Your task to perform on an android device: View Bosch toolbox by applying the brand filter.
Image 0: 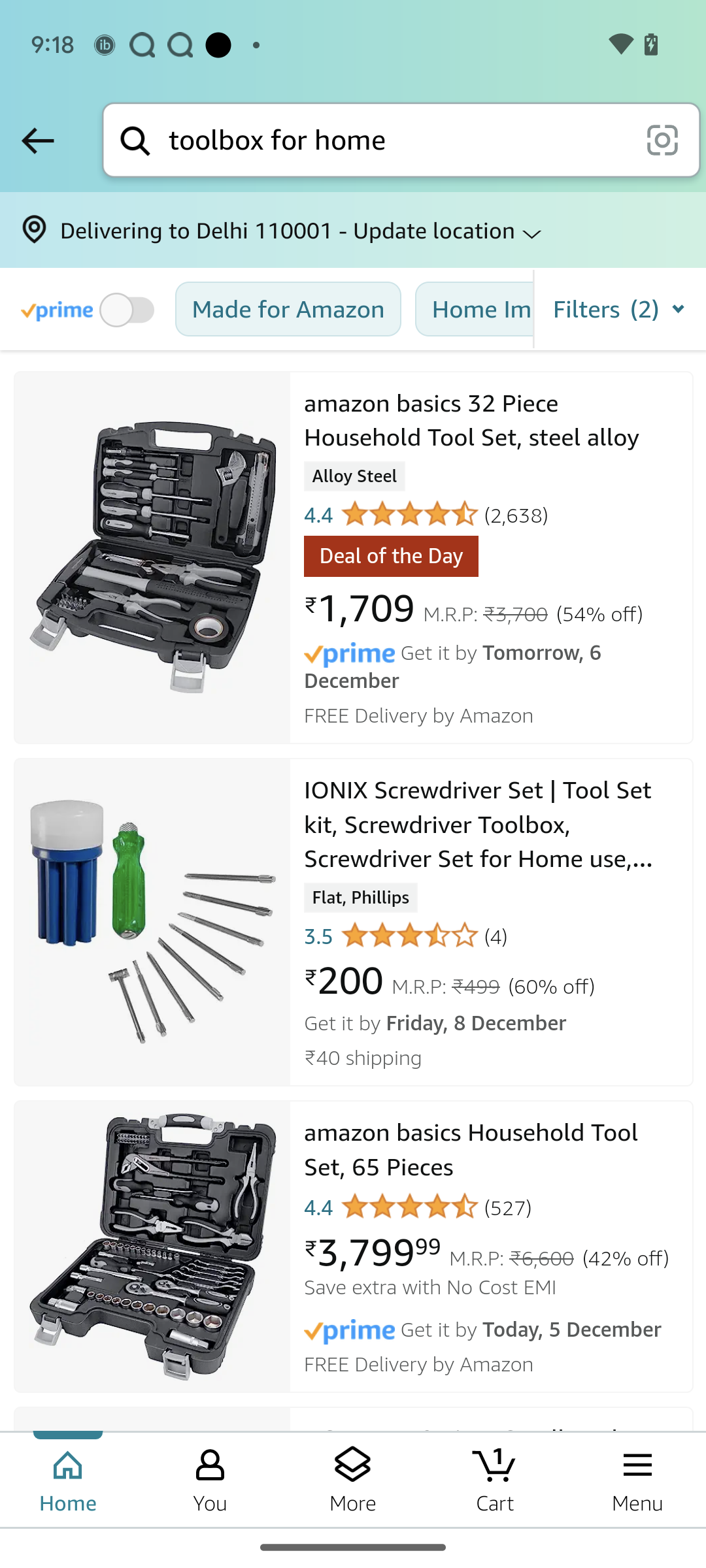
Click on the filters tab at the right side of the screen
Step 0: click (529, 308)
Image 1: 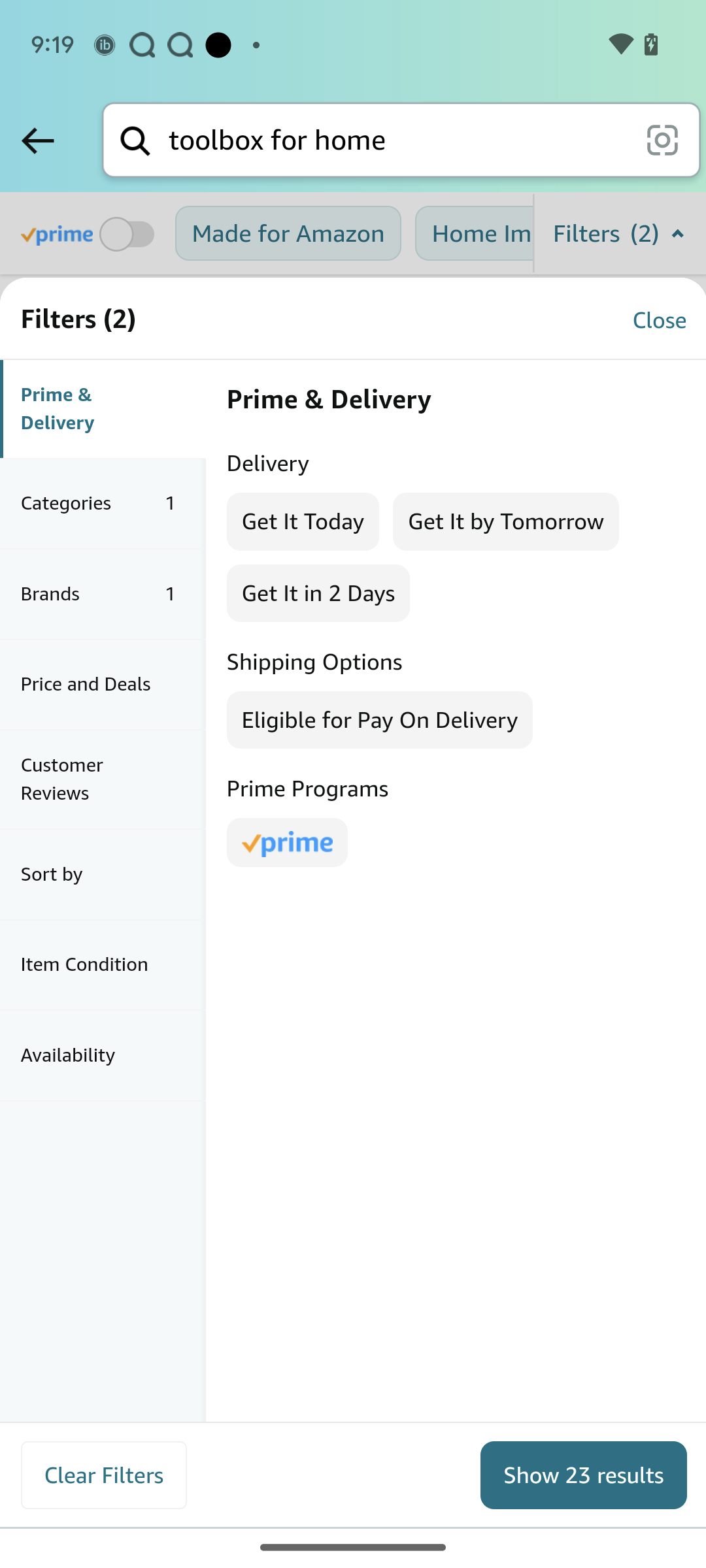
Click on the brands dropdown
Step 1: click (103, 594)
Image 2: 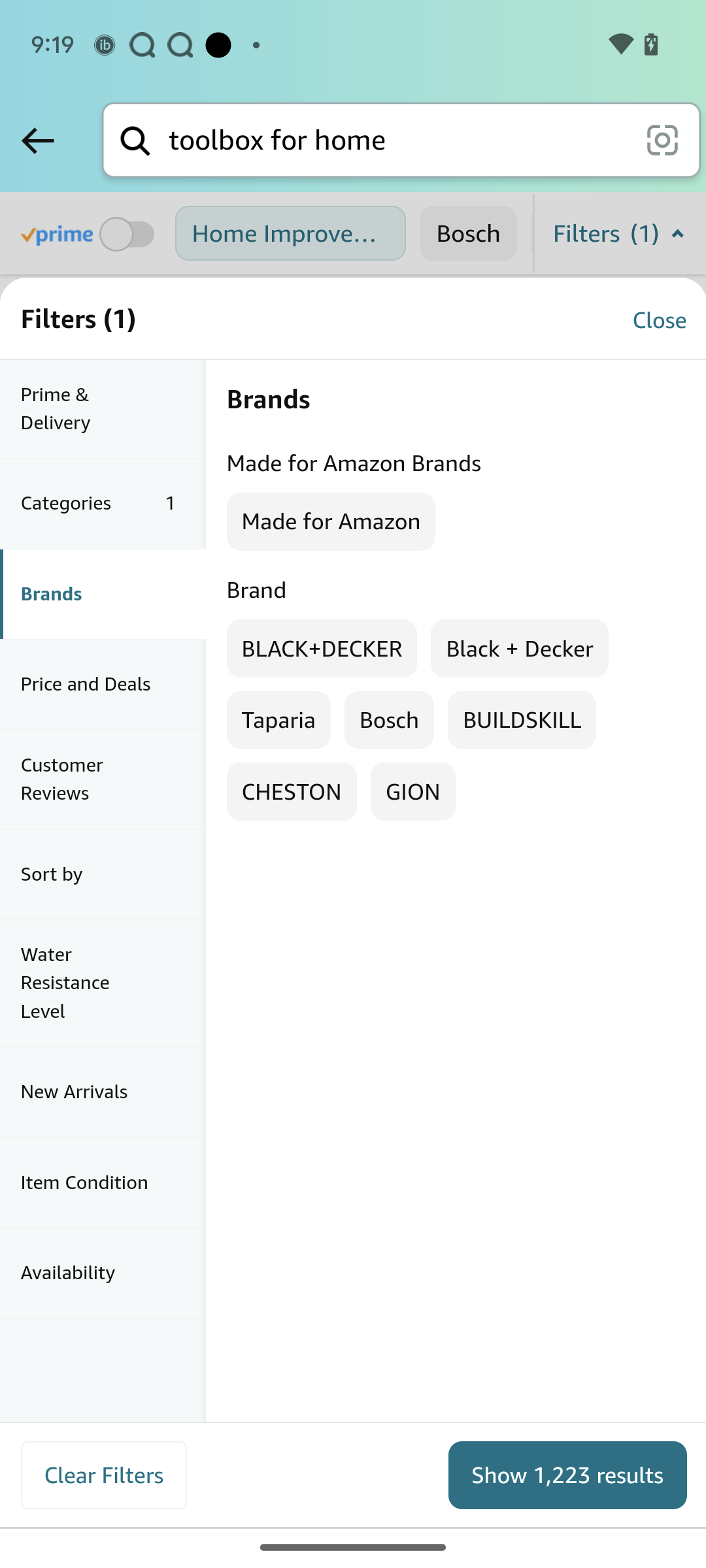
Click on the bosch option
Step 2: click (389, 719)
Image 3: 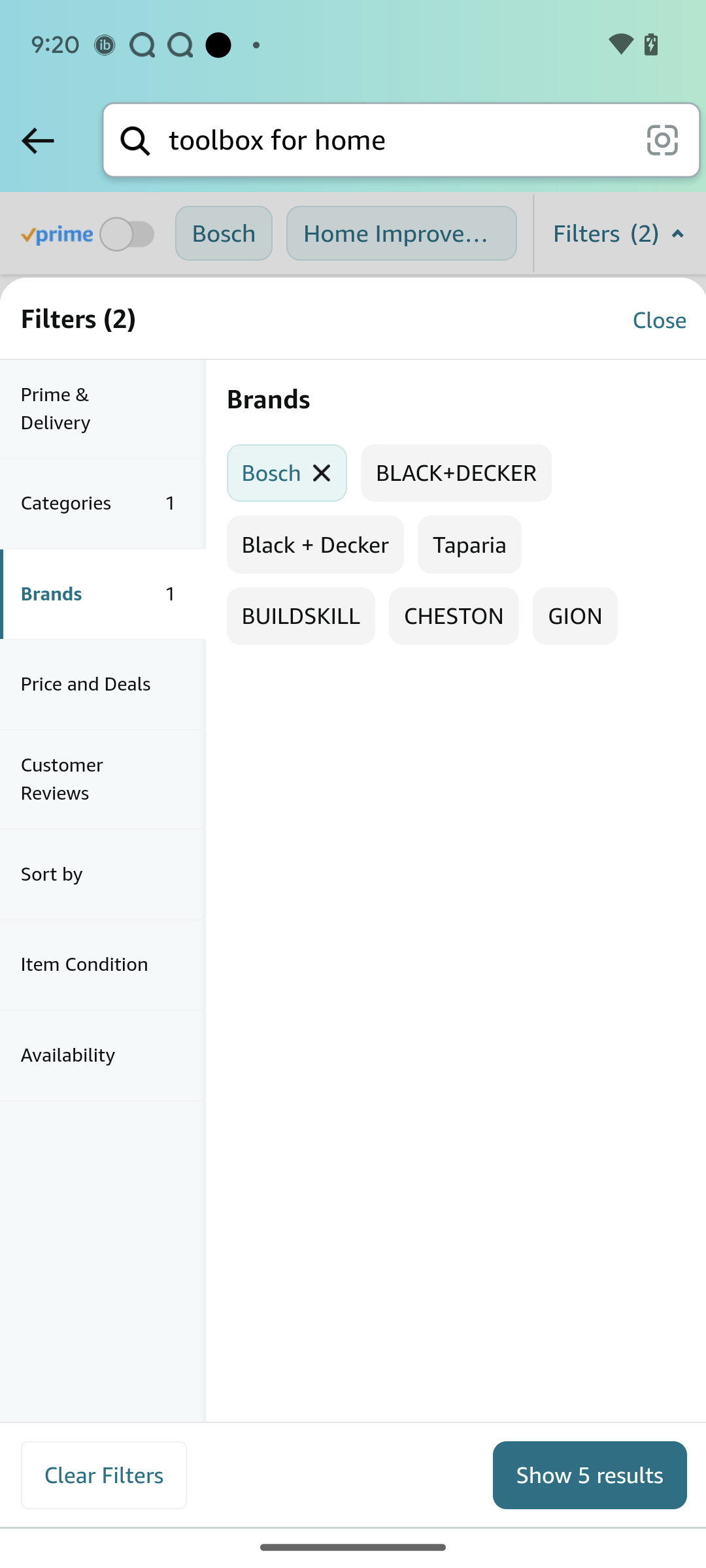
Click on show 5 results
Step 3: click (588, 1473)